Your task to perform on an android device: I had completed the first-day workout and felt it was too easy. Customise the workout plan by sending feedback to the coach to increase the level in the Home Workout app.
Image 0: 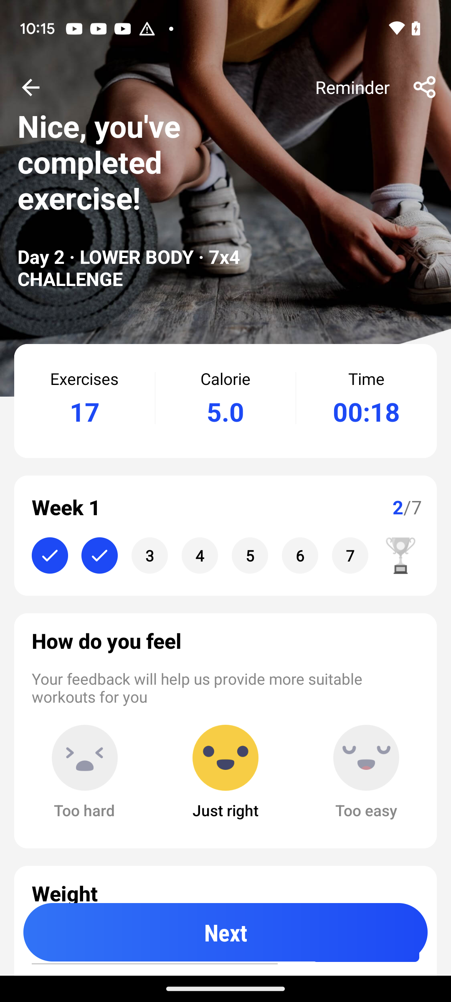
Click on next button
Step 0: click (225, 932)